Your task to perform on an android device: I want to send the recipe book pdf to Thomas123@gmail.com via the Gmail app.
Image 0: 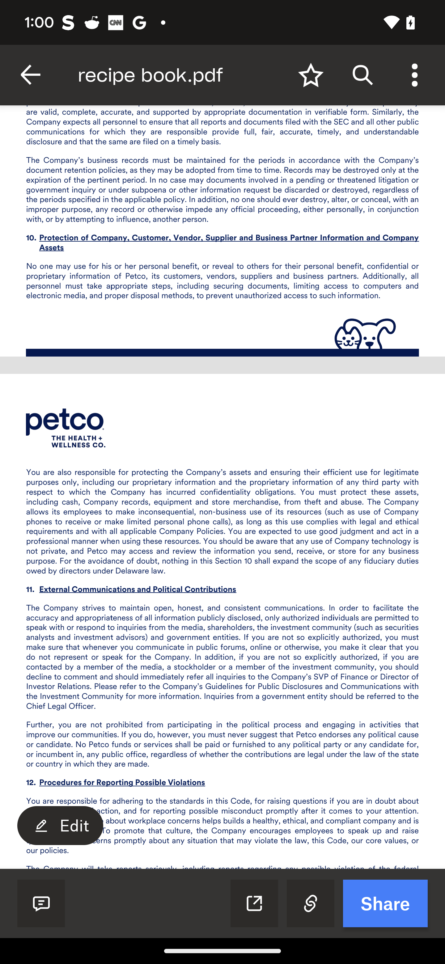
Click on the three dots to see more option
Step 0: click (415, 75)
Image 1: 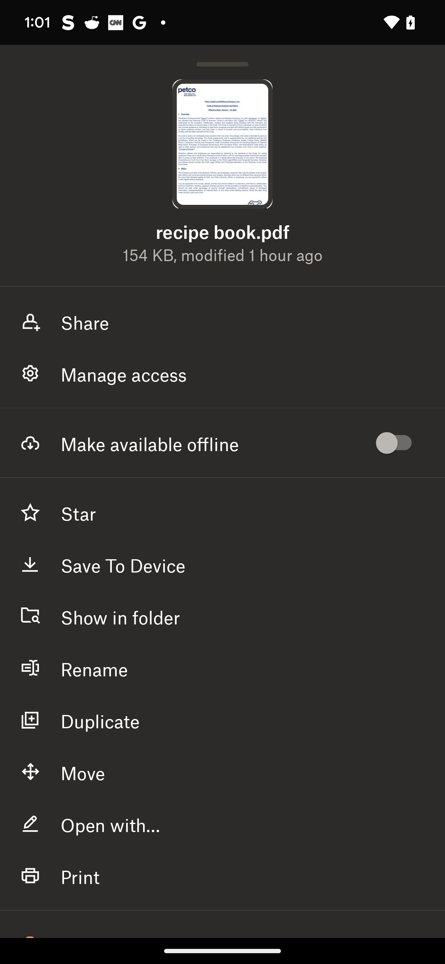
Click on the share icon
Step 1: click (85, 321)
Image 2: 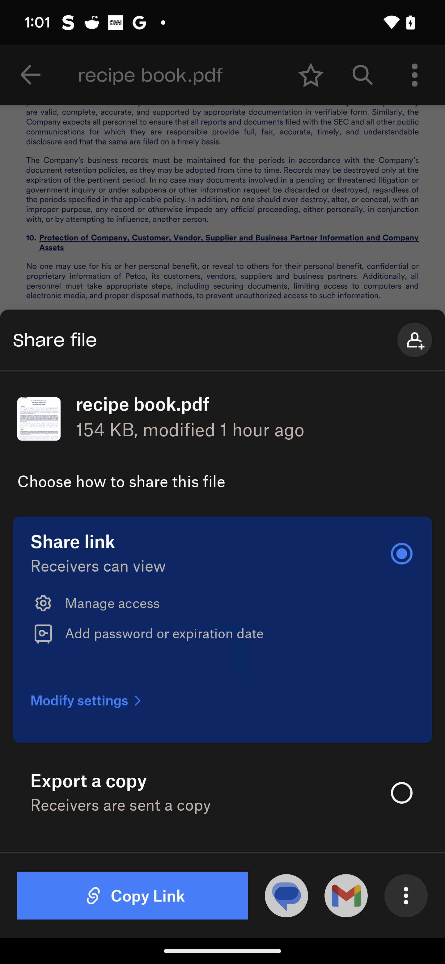
Click on the gmail icon
Step 2: click (345, 896)
Image 3: 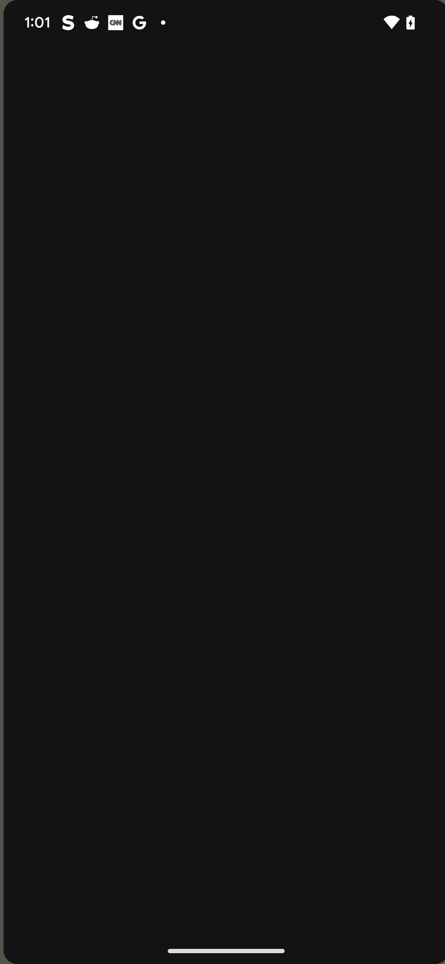
Click on the gmail icon
Step 3: wait
Image 4: 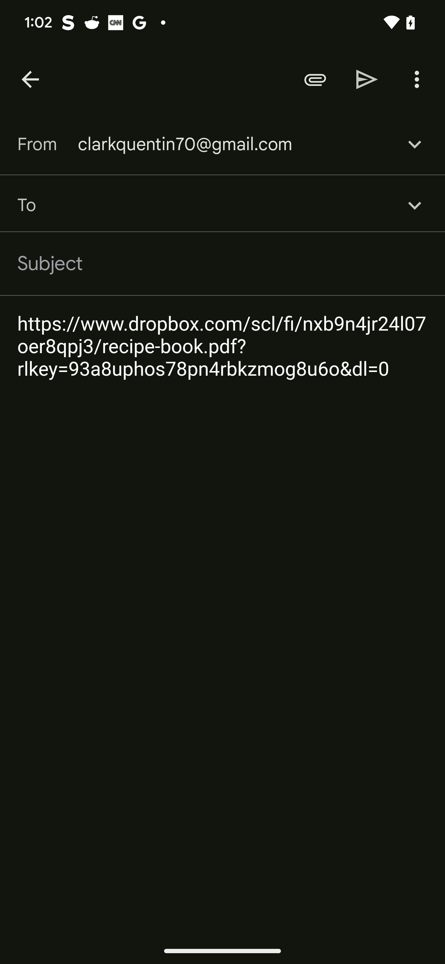
Type Thomas123@gmail.com in the recipient tab
Step 4: type "Thomas123@gmail.com"
Image 5: 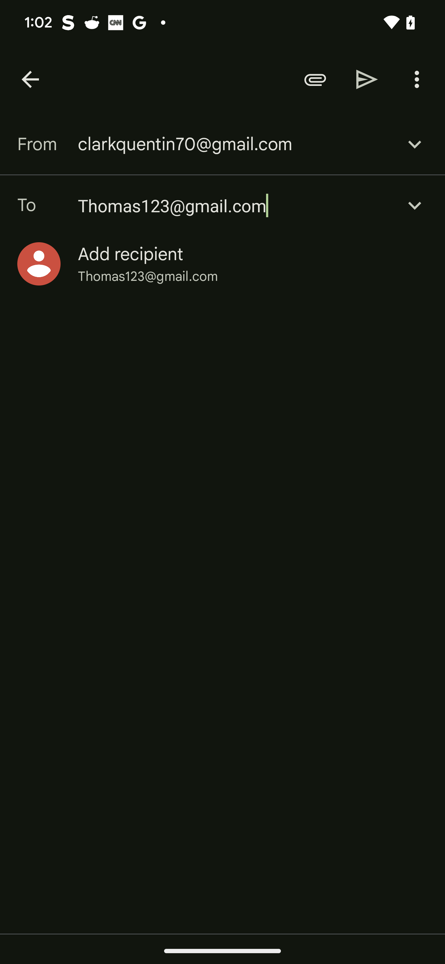
Click on the send icon
Step 5: click (367, 79)